Your task to perform on an android device: The presentation looks complete, so I want to share it with Janedbwpersonatest@gmail.com so she may contribute some further suggestions.
Image 0: 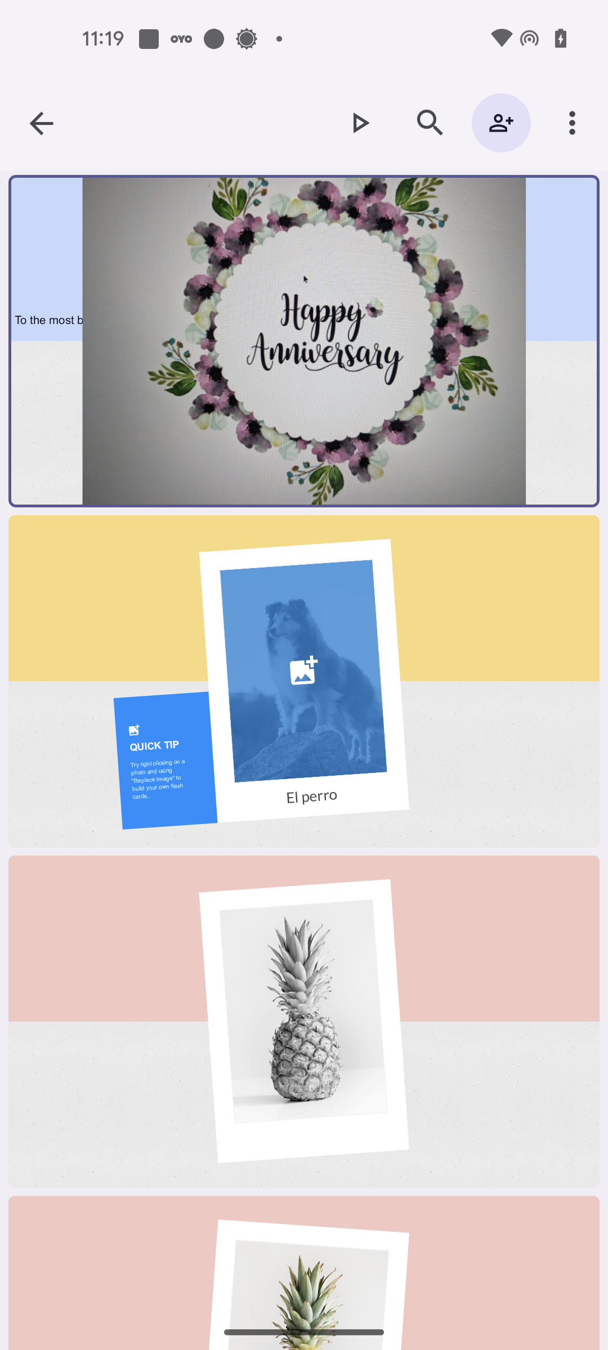
Click on the Three dots icon at the top right corner of the screen
Step 0: click (572, 123)
Image 1: 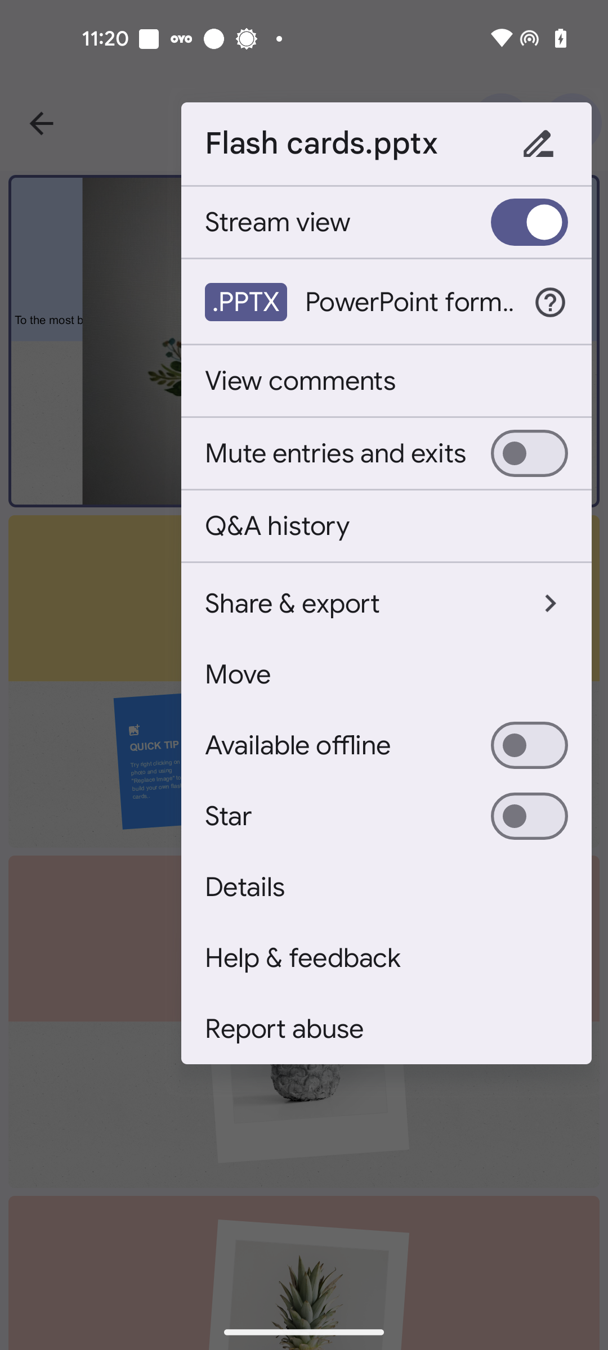
Click on the share option
Step 1: click (356, 604)
Image 2: 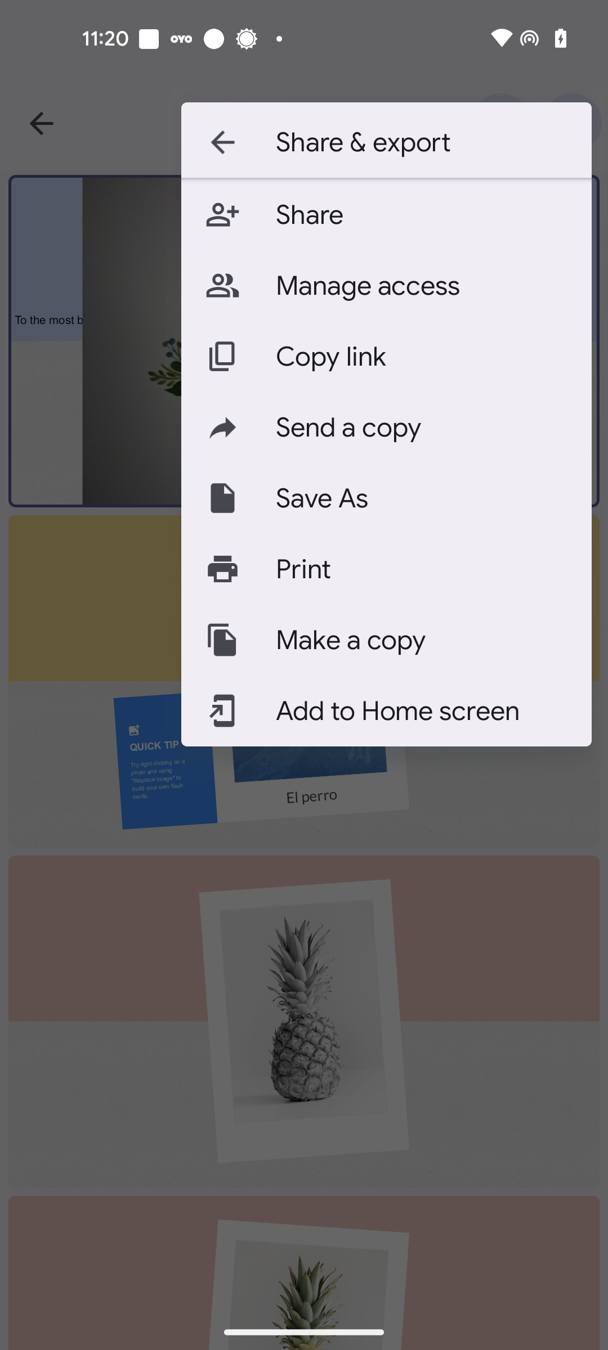
Click on the Share option
Step 2: click (422, 214)
Image 3: 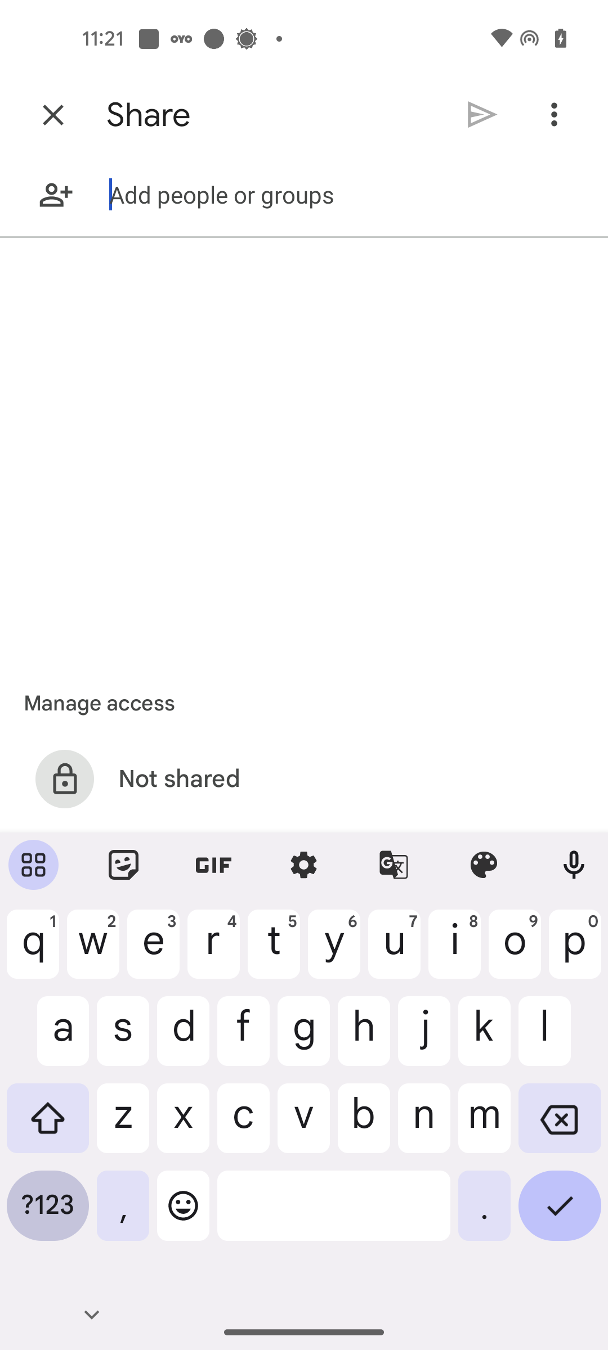
Enter the email ID Janedbwpersonatest@gmail.com
Step 3: type "Janedbwpersonatest@gmail.com"
Image 4: 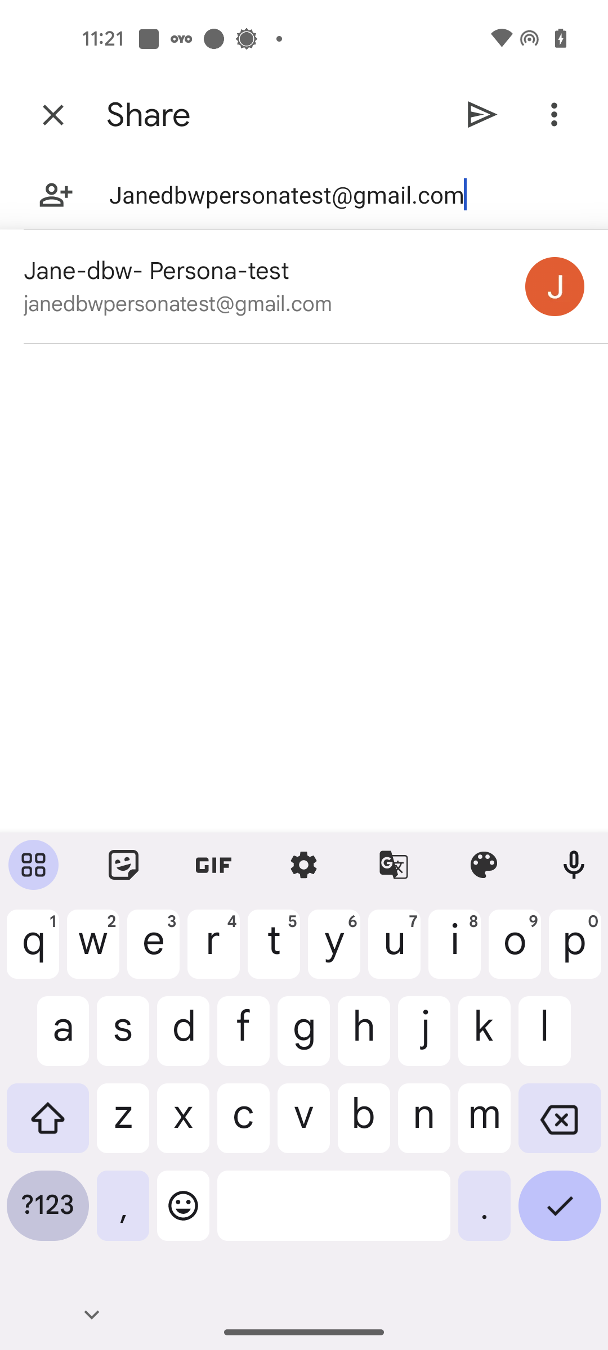
Select the suggested email id Janedbwpersonatest@gmail.com
Step 4: click (265, 271)
Image 5: 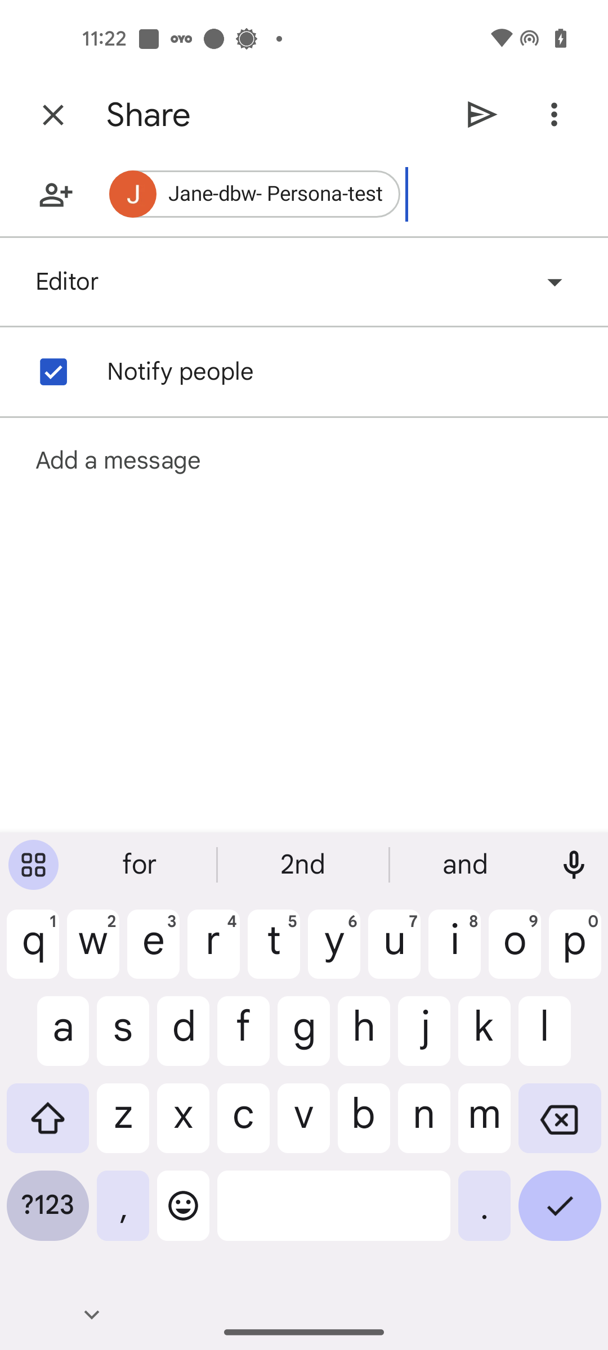
Click on the send icon
Step 5: click (482, 114)
Image 6: 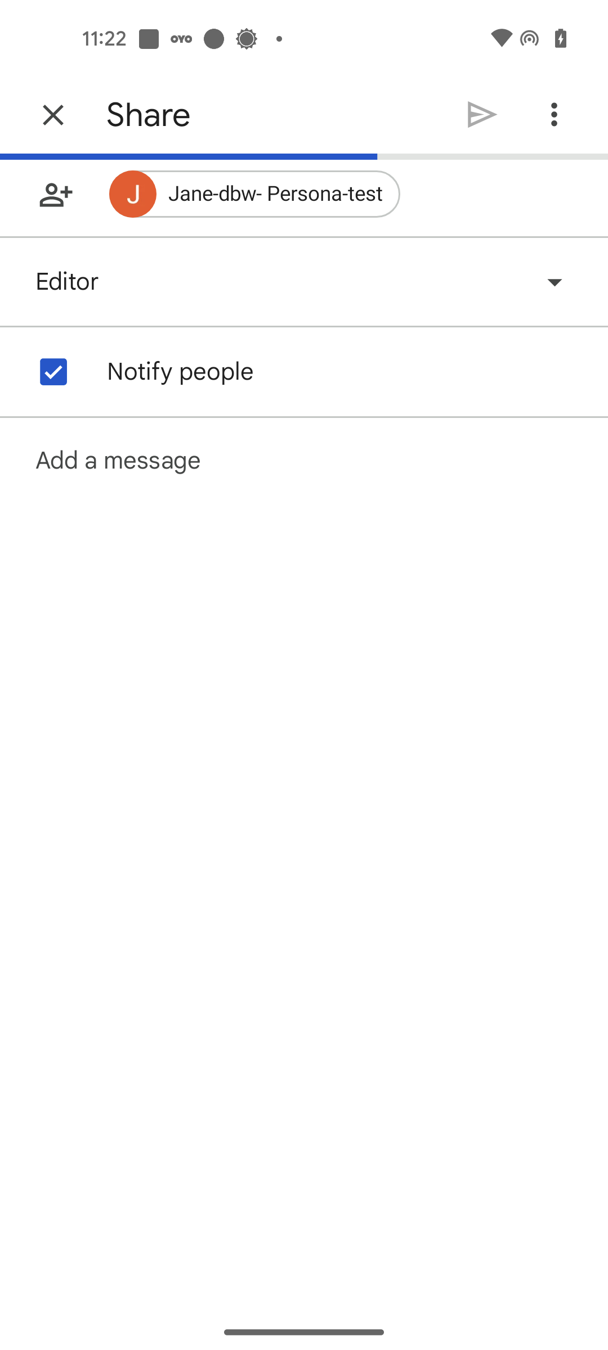
Click on the send icon
Step 6: wait